Your task to perform on an android device: On the Alibaba.com app, look for hammer drills under the drill type category.
Image 0: 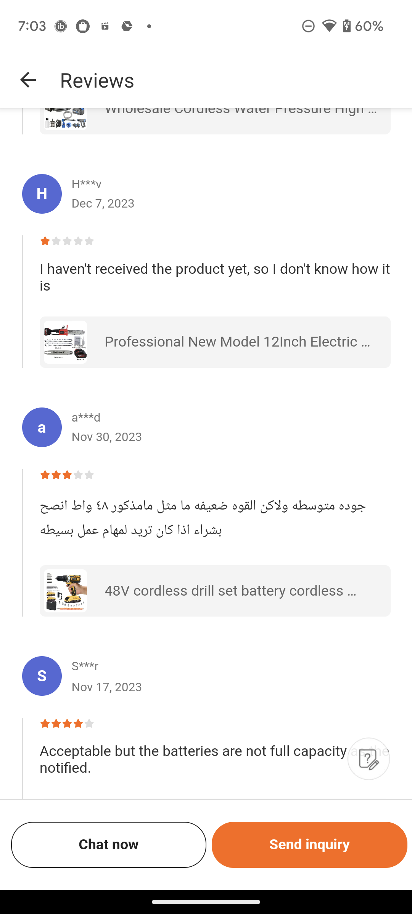
go back to the previous page 
Step 0: press back button
Image 1: 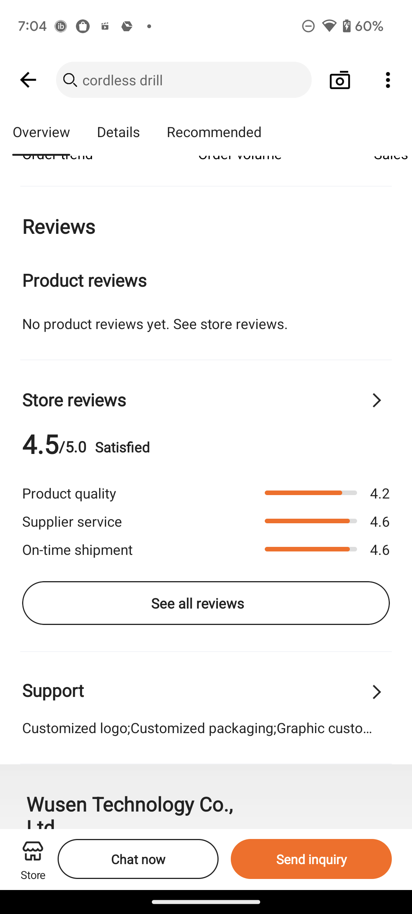
go back to the previous page 
Step 1: press back button
Image 2: 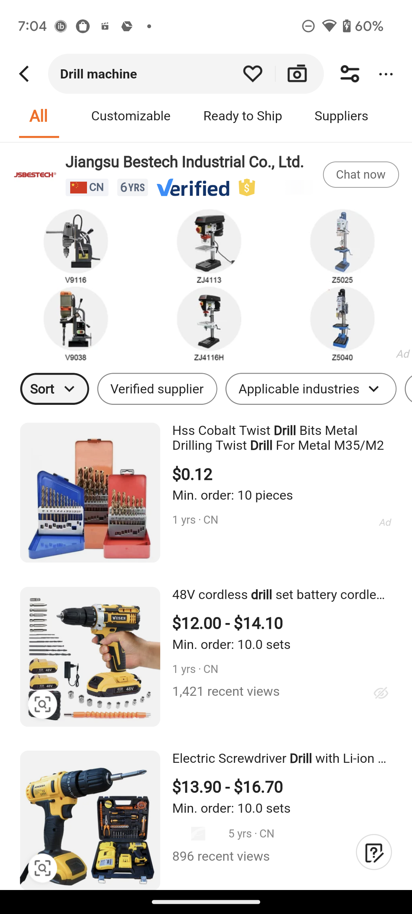
Click on the Filter icon at the top right corner of the screen
Step 2: click (344, 70)
Image 3: 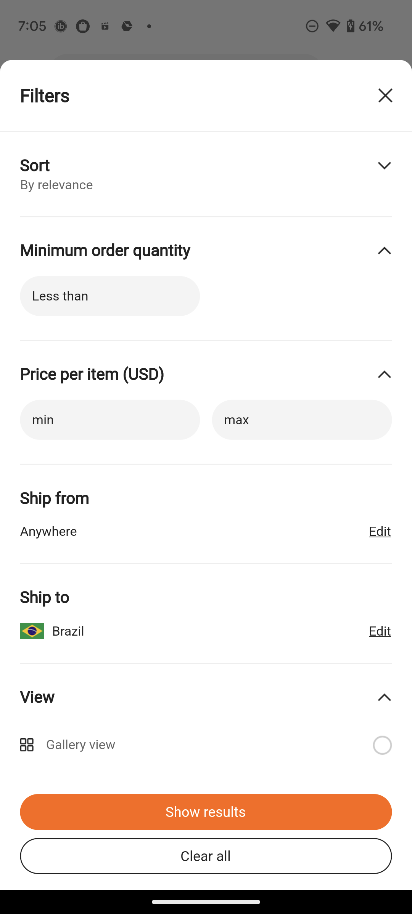
Swipe up for Drill Type
Step 3: scroll down
Image 4: 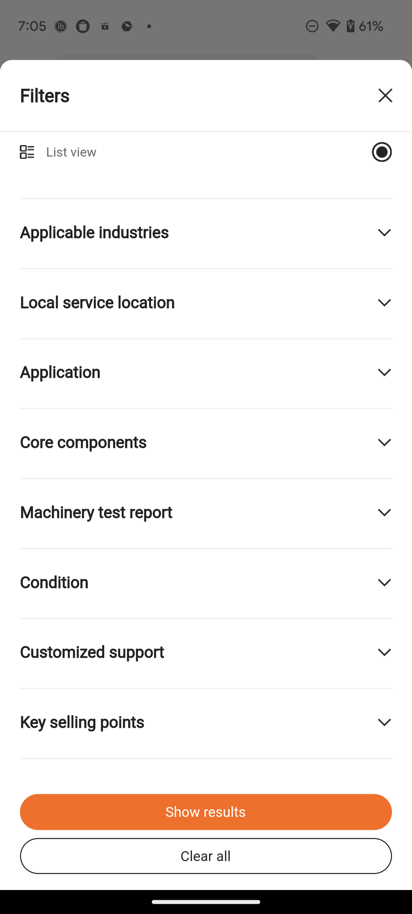
Swipe up for Drill Type
Step 4: scroll down
Image 5: 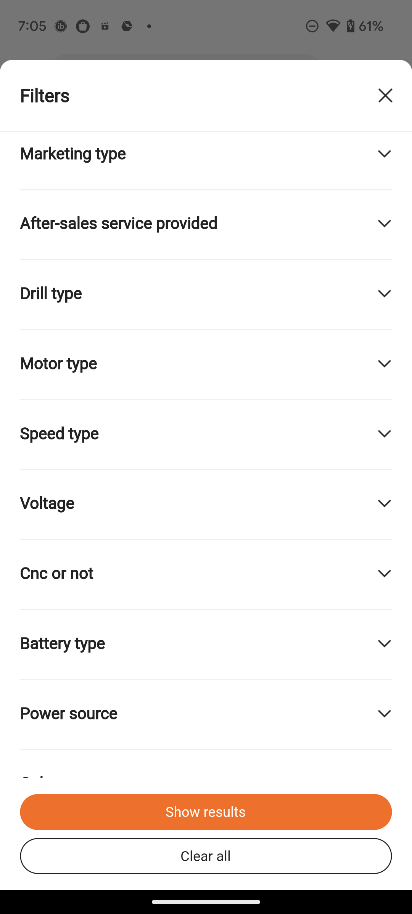
Click on the drop down icon of Drill type
Step 5: click (383, 295)
Image 6: 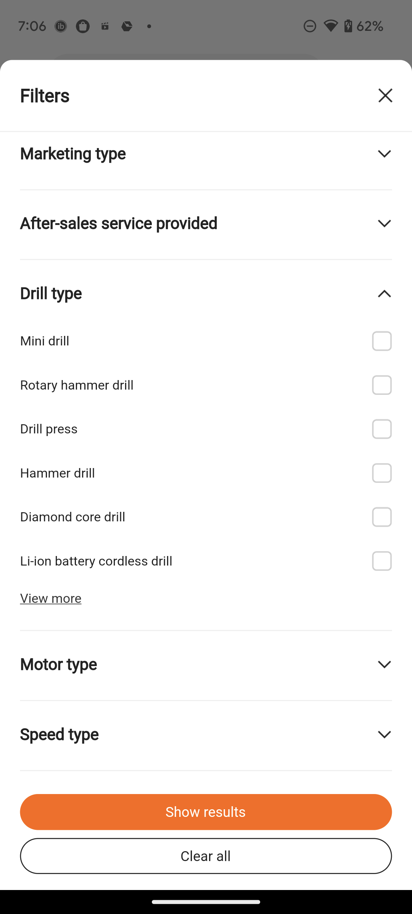
click on the check box of Hammer drill
Step 6: click (381, 476)
Image 7: 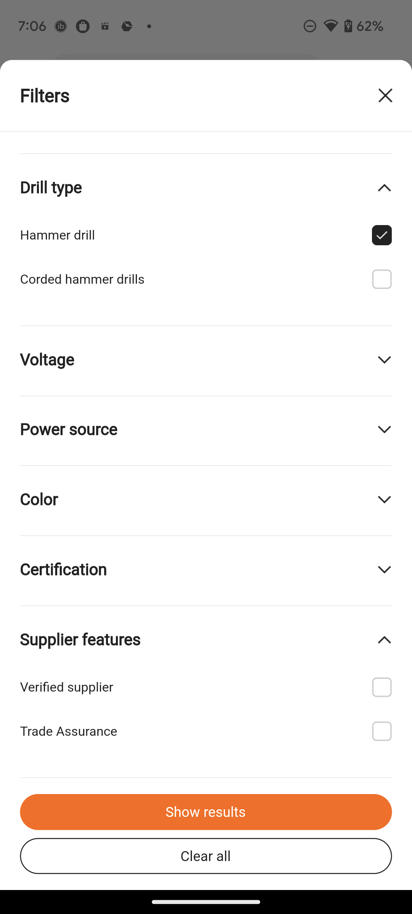
Click on Show results option at the bottom of the screen
Step 7: click (206, 814)
Image 8: 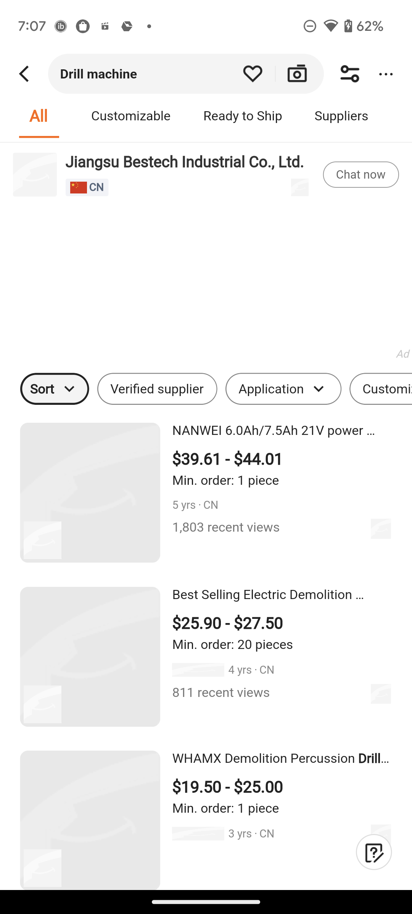
Click on Show results option at the bottom of the screen
Step 8: wait